Your task to perform on an android device: Open the PlantIN app and get the care tips of Phillipine Evergreeen plants.
Image 1: 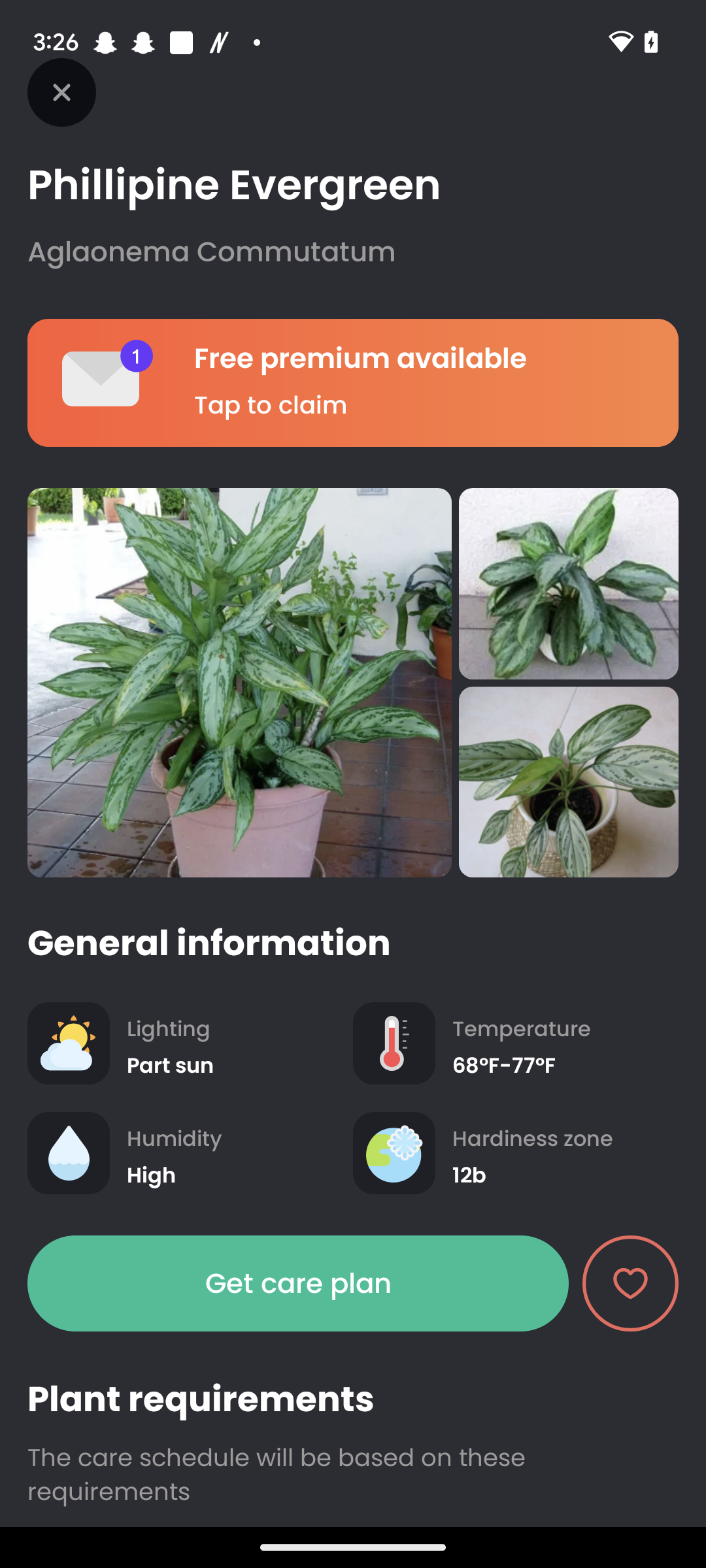
swipe up
Step 1: scroll down
Image 2: 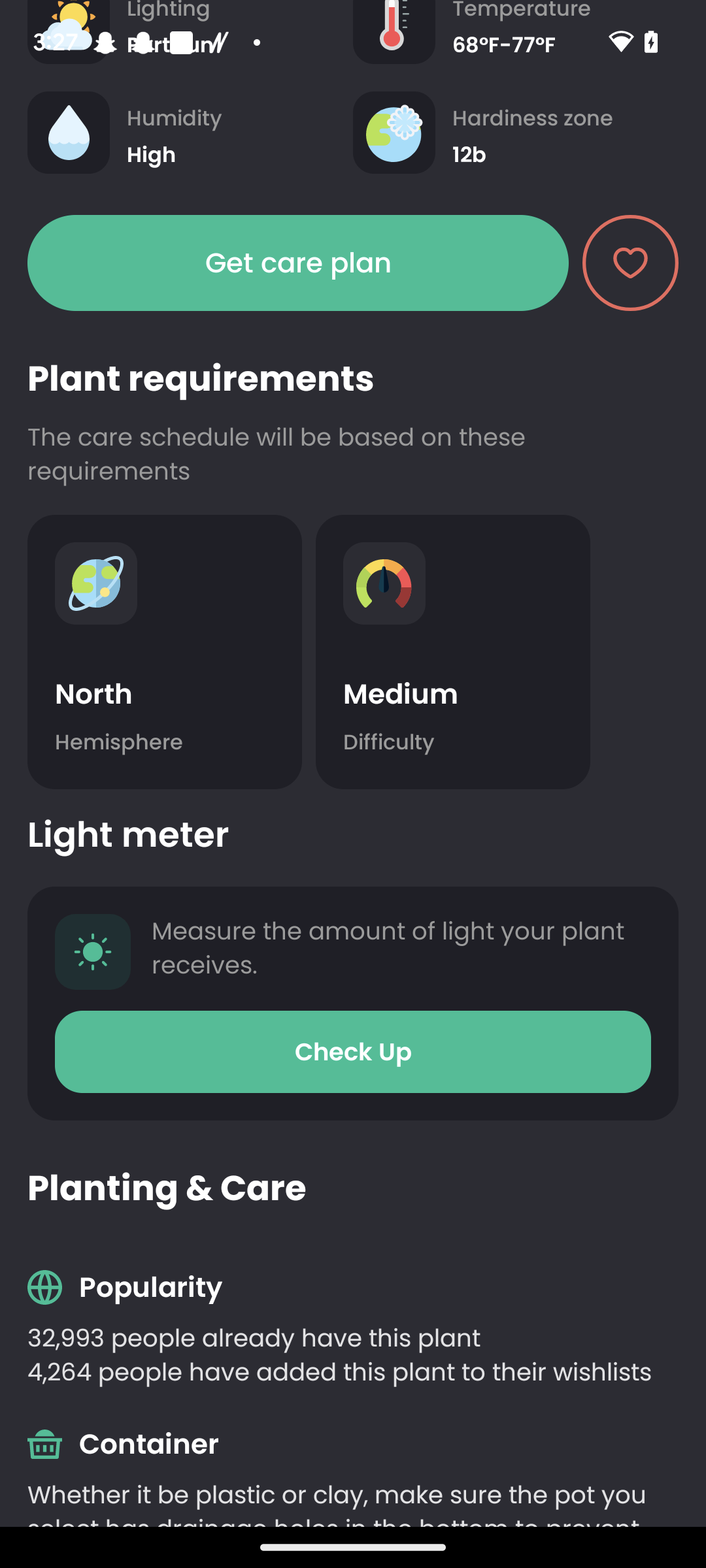
swipe up
Step 2: scroll down
Image 3: 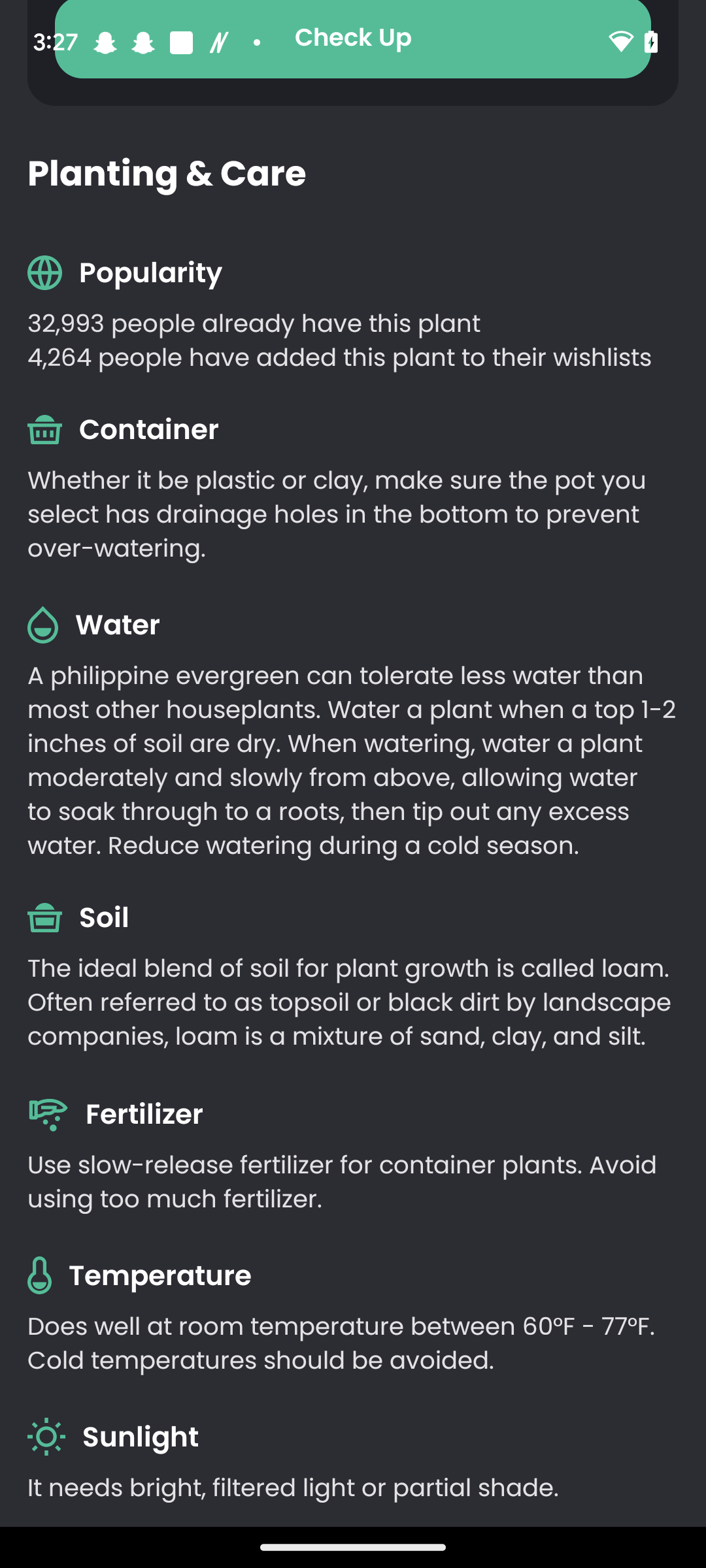
swipe up
Step 3: scroll down